Your task to perform on an android device: I wanted to get a little creative because I'm feeling a little bored. In the Color app, do a sketch.
Image 0: 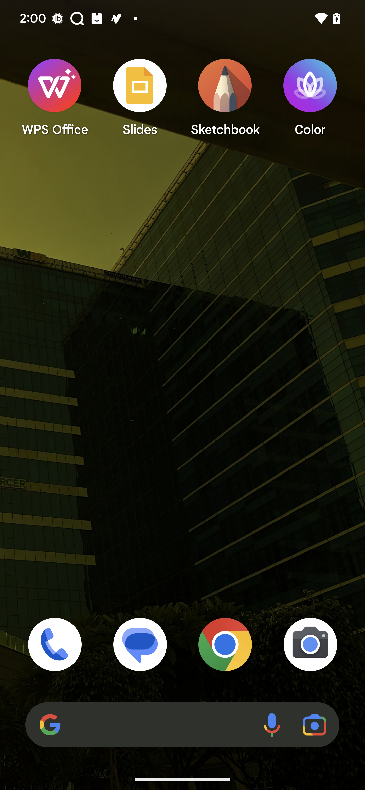
Open Color app 
Step 0: open app "Color"
Image 1: 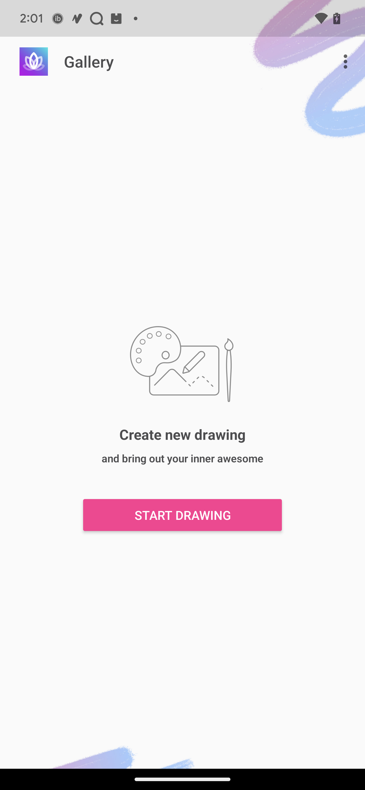
Click on the start drawing
Step 1: click (182, 515)